Your task to perform on an android device: I've finished reading for the day, therefore I'd want to add bookmarks to the 119 page no. so I can pick up where I left off tomorrow on the Amazon Kindle app.
Image 0: 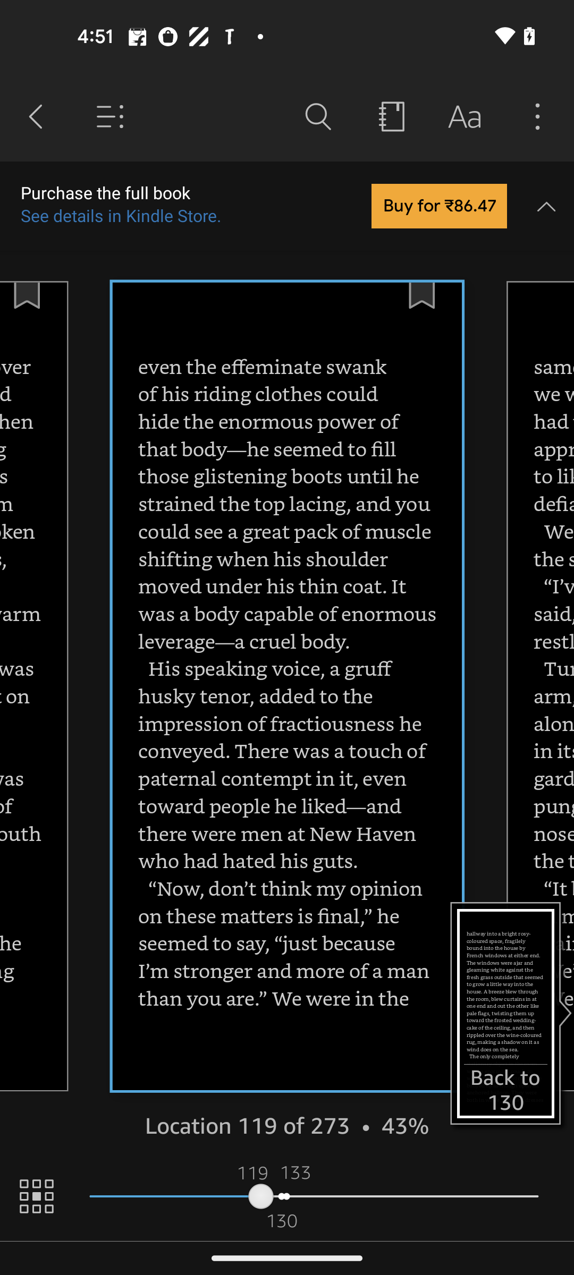
Click on the Bookmark icon of the page number 119
Step 0: click (425, 310)